Your task to perform on an android device: I have to make a presentation on the auxiliary services at my office. Create a slide on the Slides app.
Image 0: 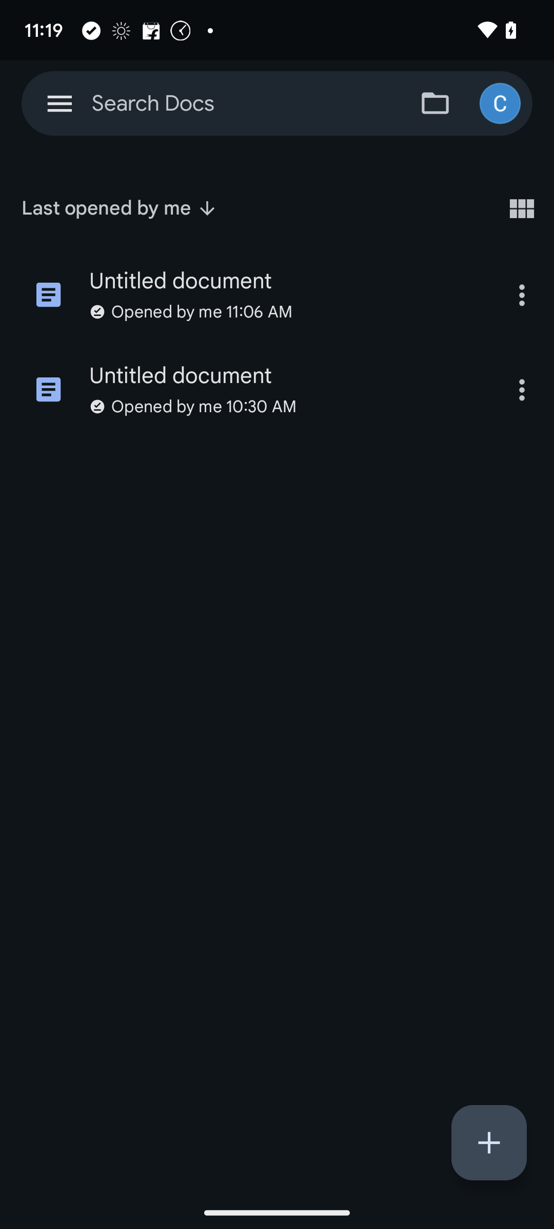
Open the Slides app.
Step 0: open app "Slides"
Image 1: 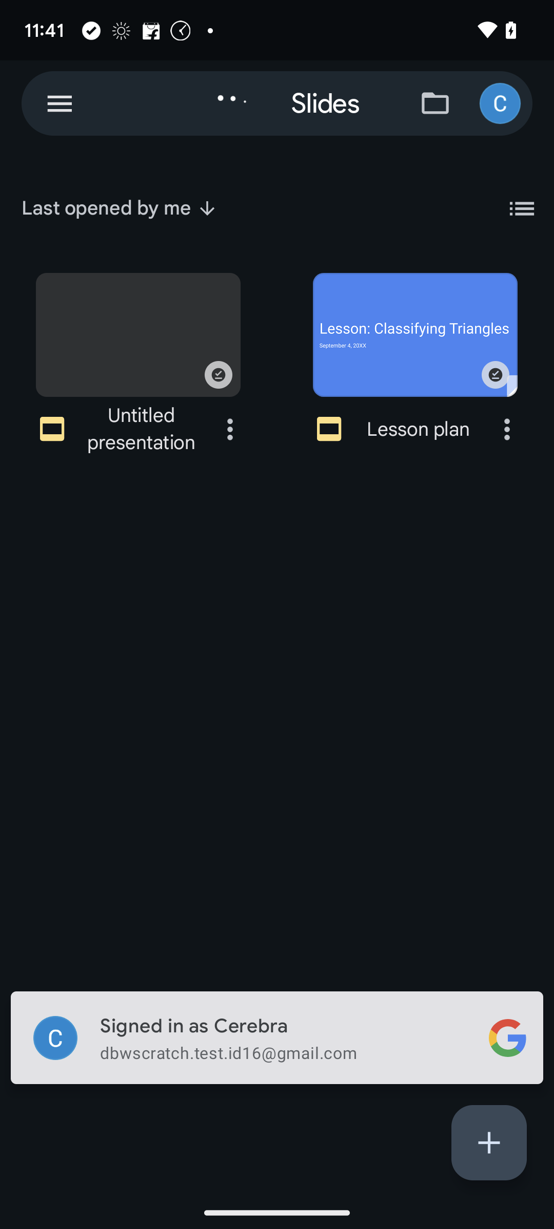
Click on the plus icon.
Step 1: click (489, 1142)
Image 2: 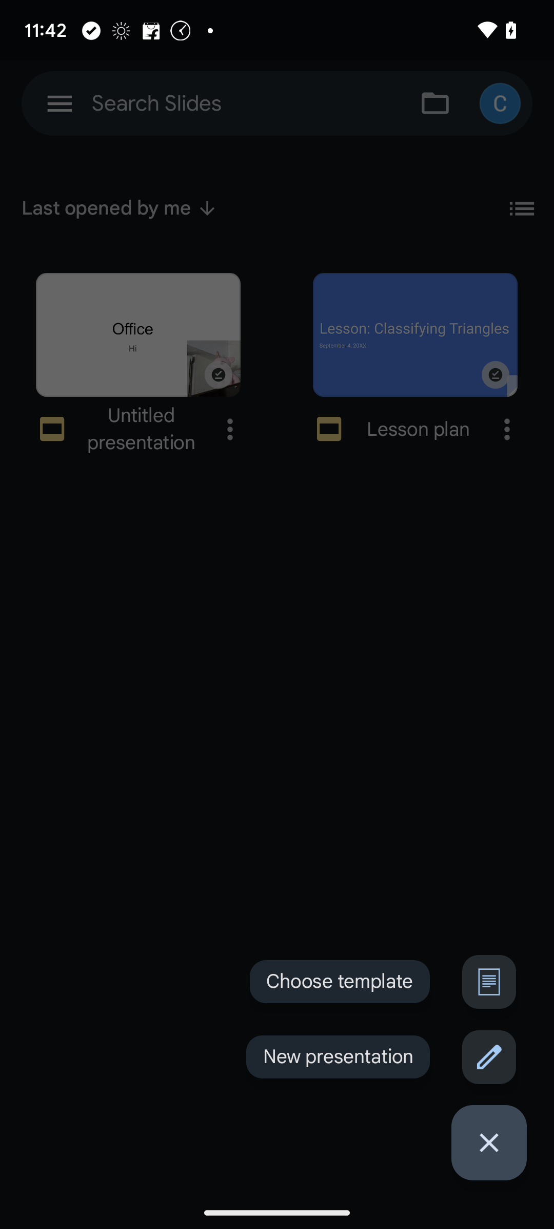
Click on the New presentation.
Step 2: click (489, 1057)